Your task to perform on an android device: I want to delete the recording 2  in the smart voice Recorder app because it seems the audio is inappropriate.
Image 0: 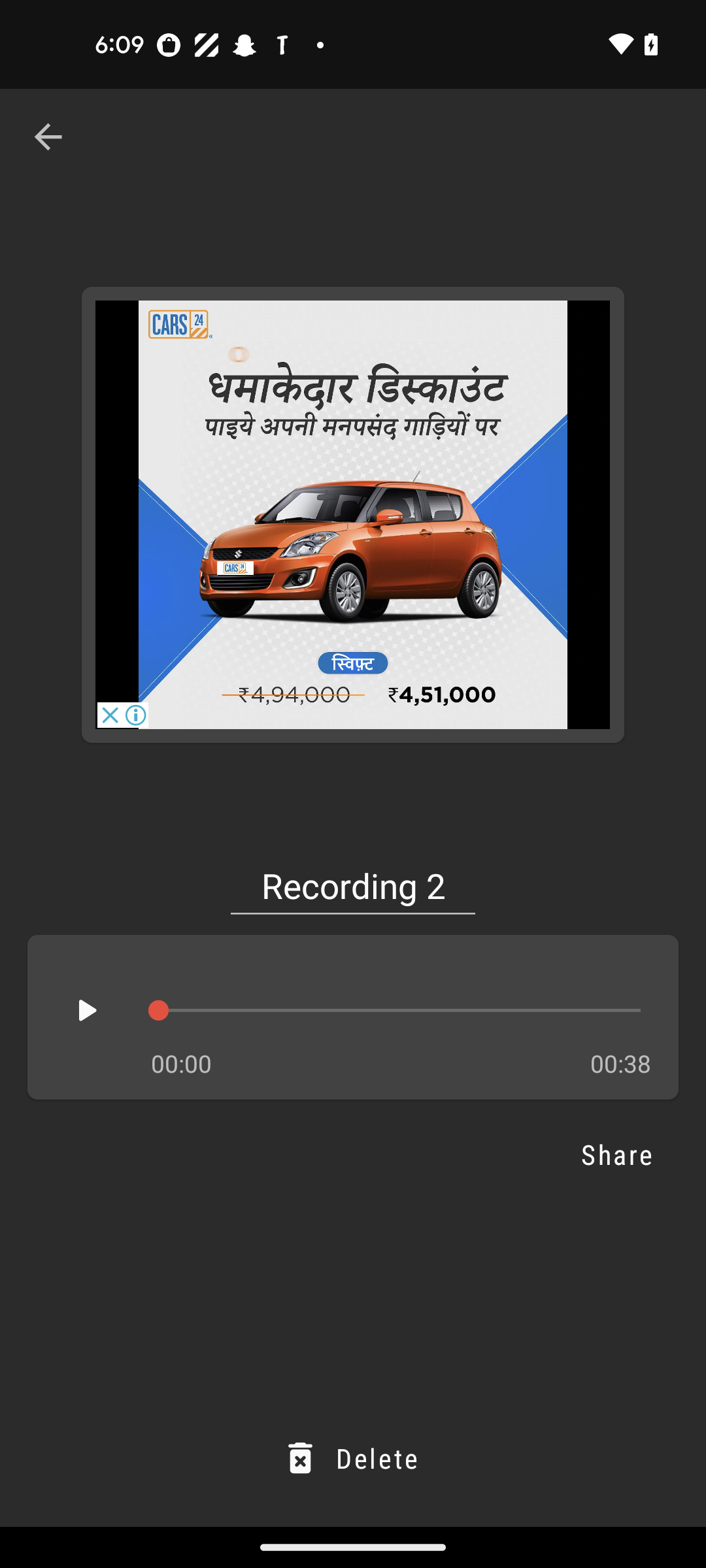
Click on the Delete icon at the bottom of the screen 
Step 0: click (352, 1458)
Image 1: 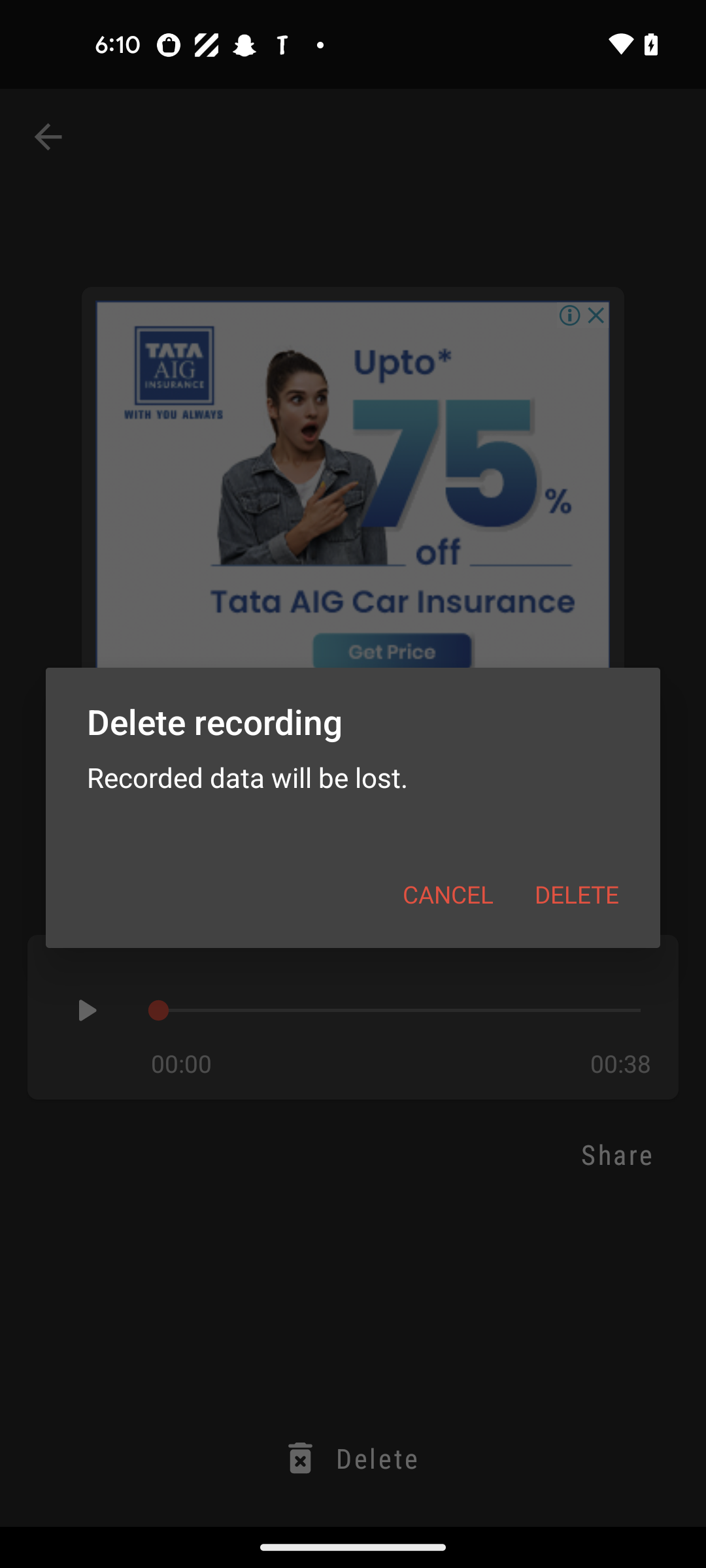
Click on the Delete button 
Step 1: click (576, 894)